Your task to perform on an android device: I am all ready to start the workout. Start the lower body workout 7x4 challenge for day 1 in the homeworkout app.
Image 0: 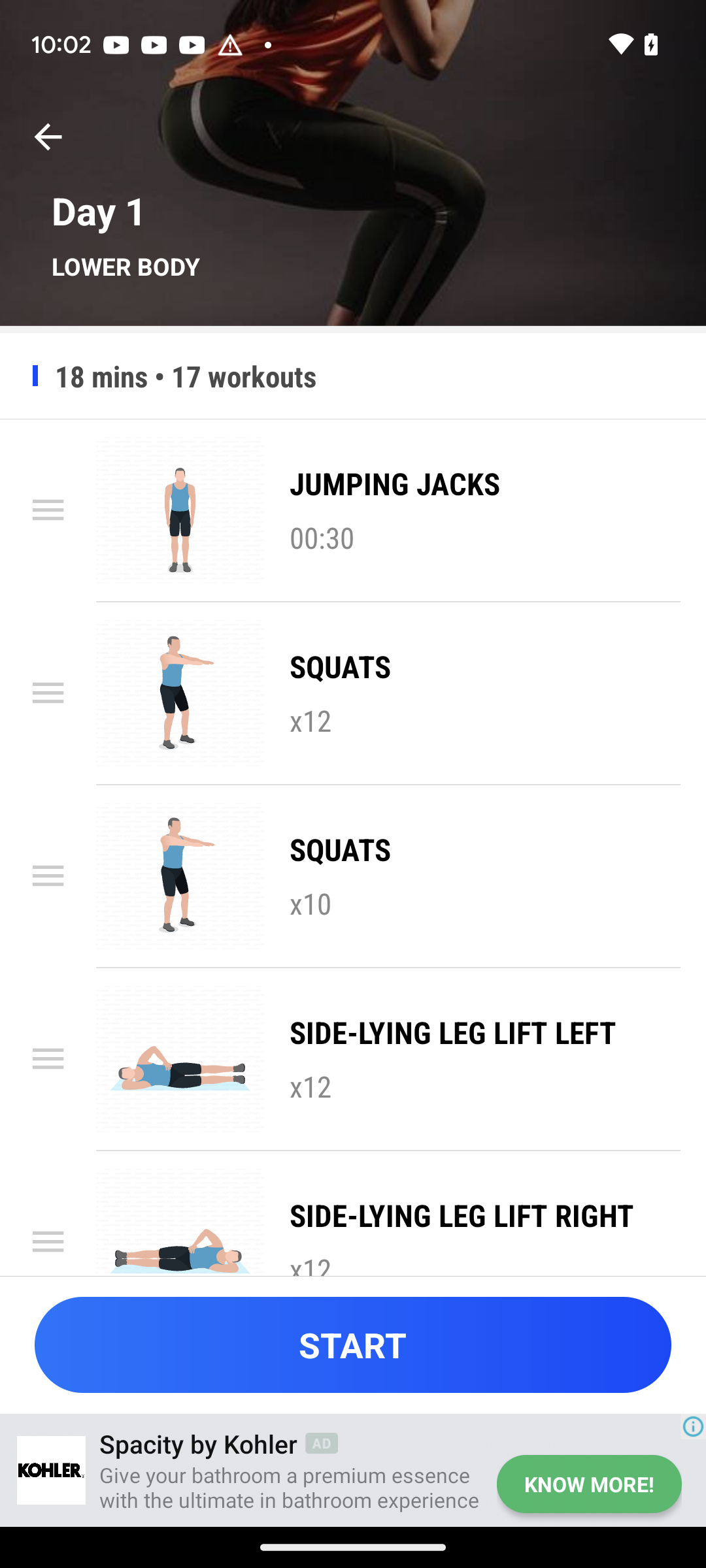
Click on the start button
Step 0: click (352, 1345)